Your task to perform on an android device: Open the Big Basket app and search for products on sale with special offers and discounts.
Image 0: 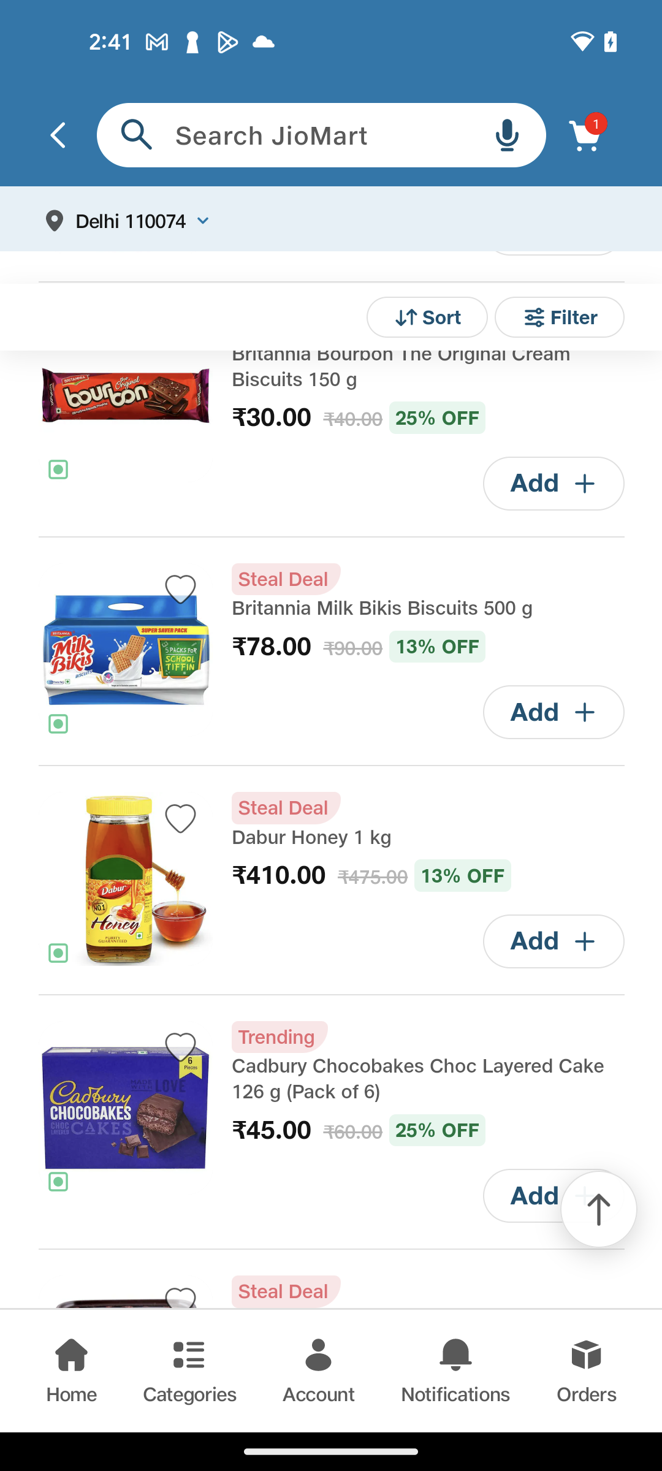
Open the big basket app
Step 0: open app "bigbasket"
Image 1: 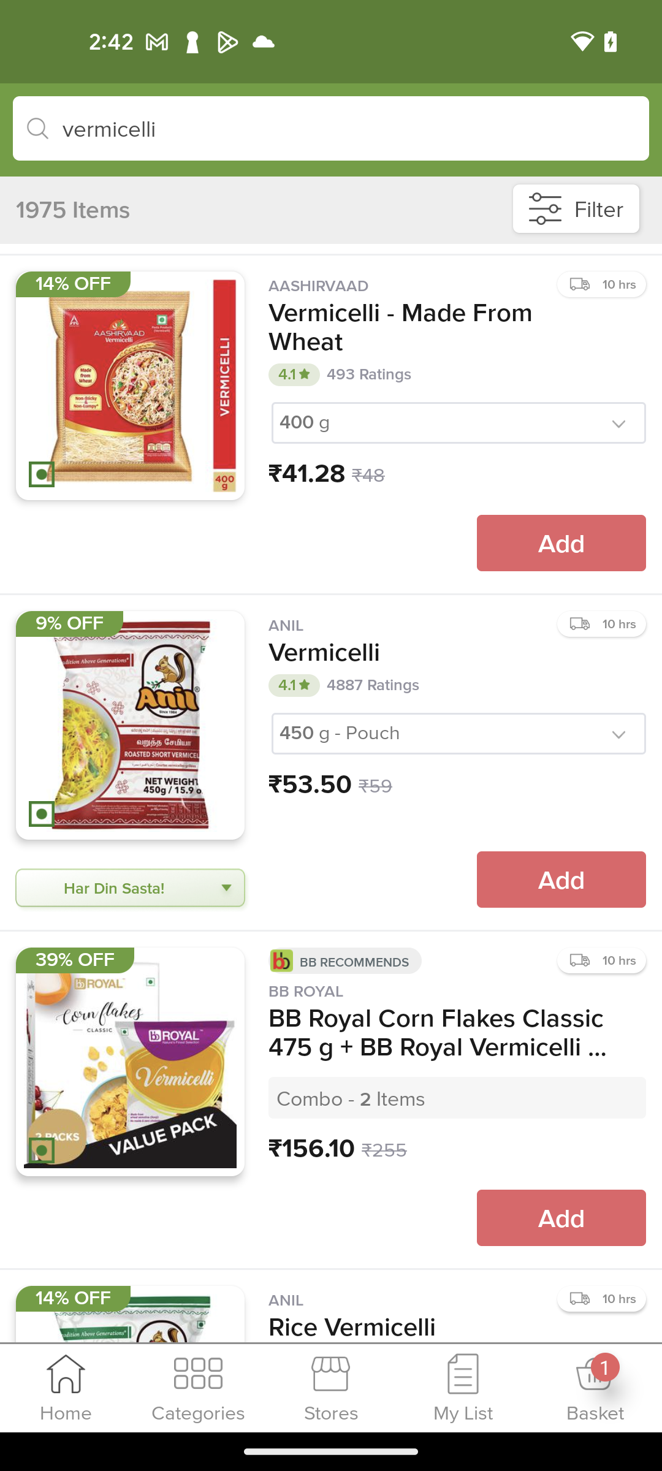
Click on the home option at the bottom left corner of the screen
Step 1: click (66, 1374)
Image 2: 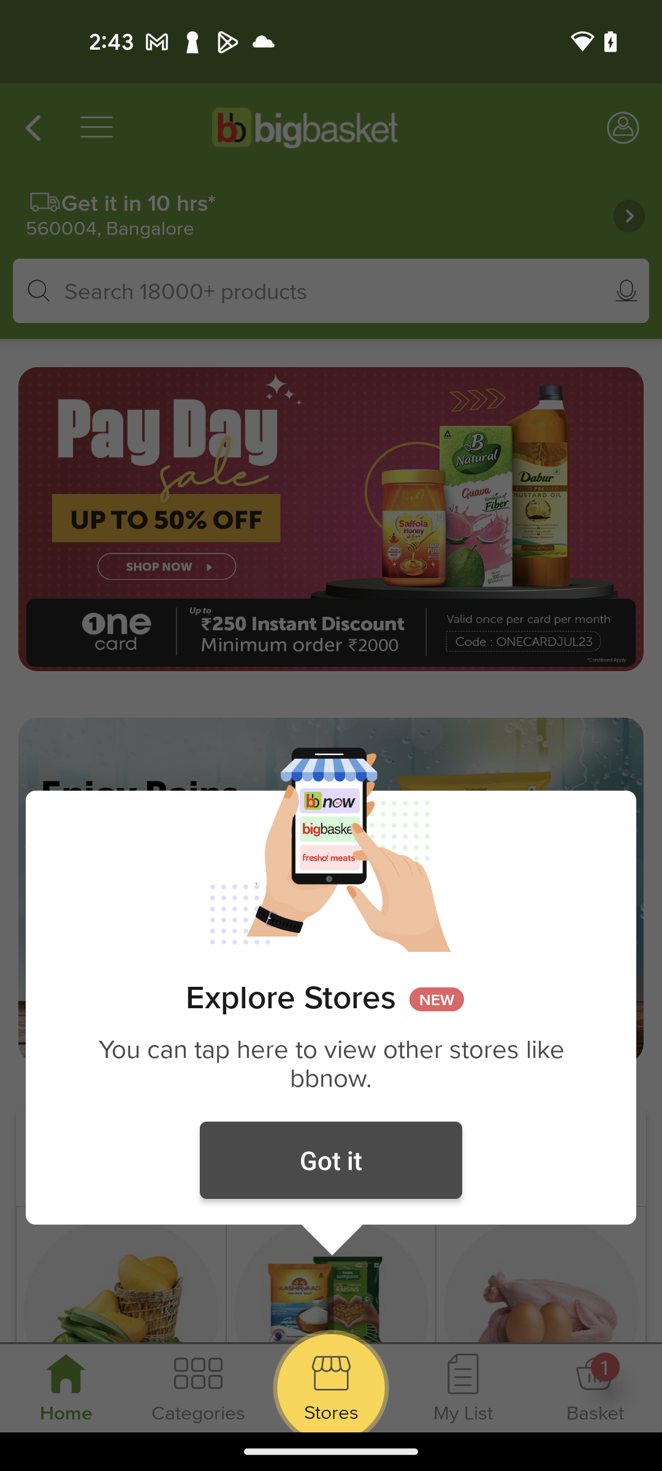
Click on the home option at the bottom left corner of the screen
Step 2: wait
Image 3: 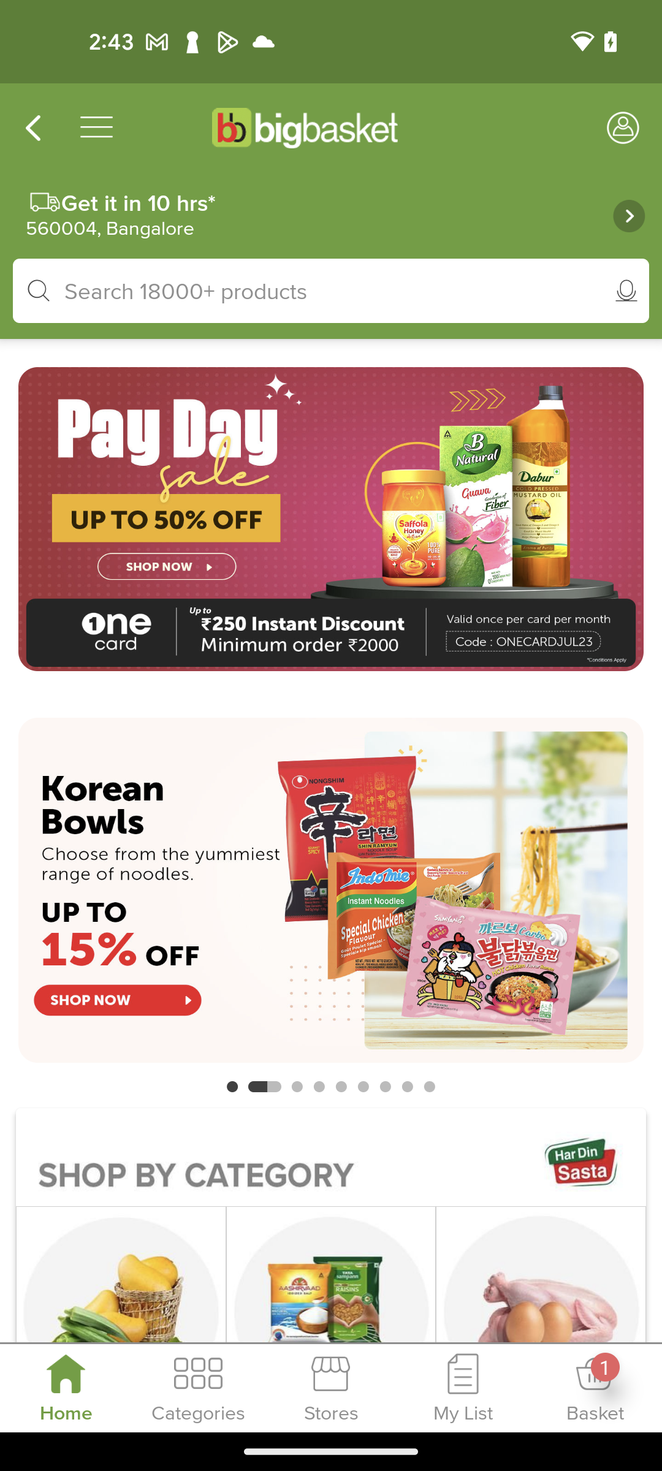
Click on the menu icon to view the offer
Step 3: click (96, 127)
Image 4: 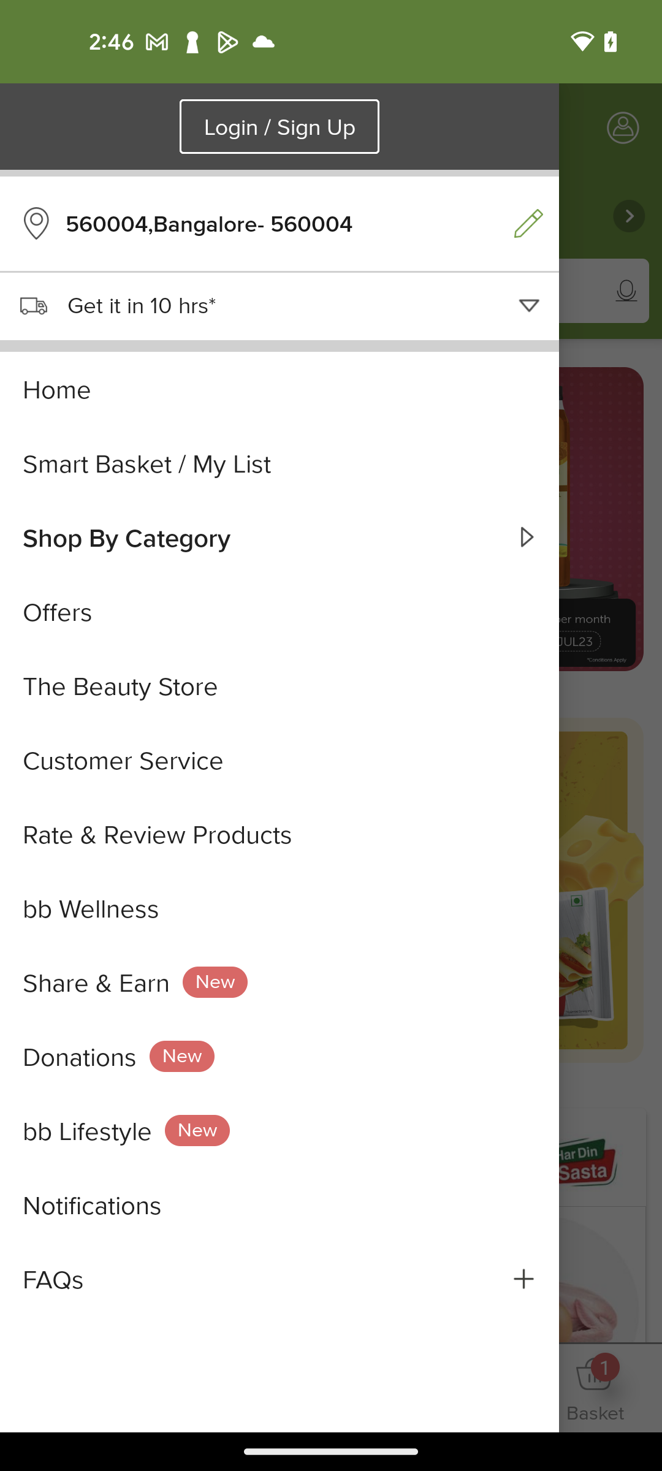
Click on the offers option
Step 4: click (46, 611)
Image 5: 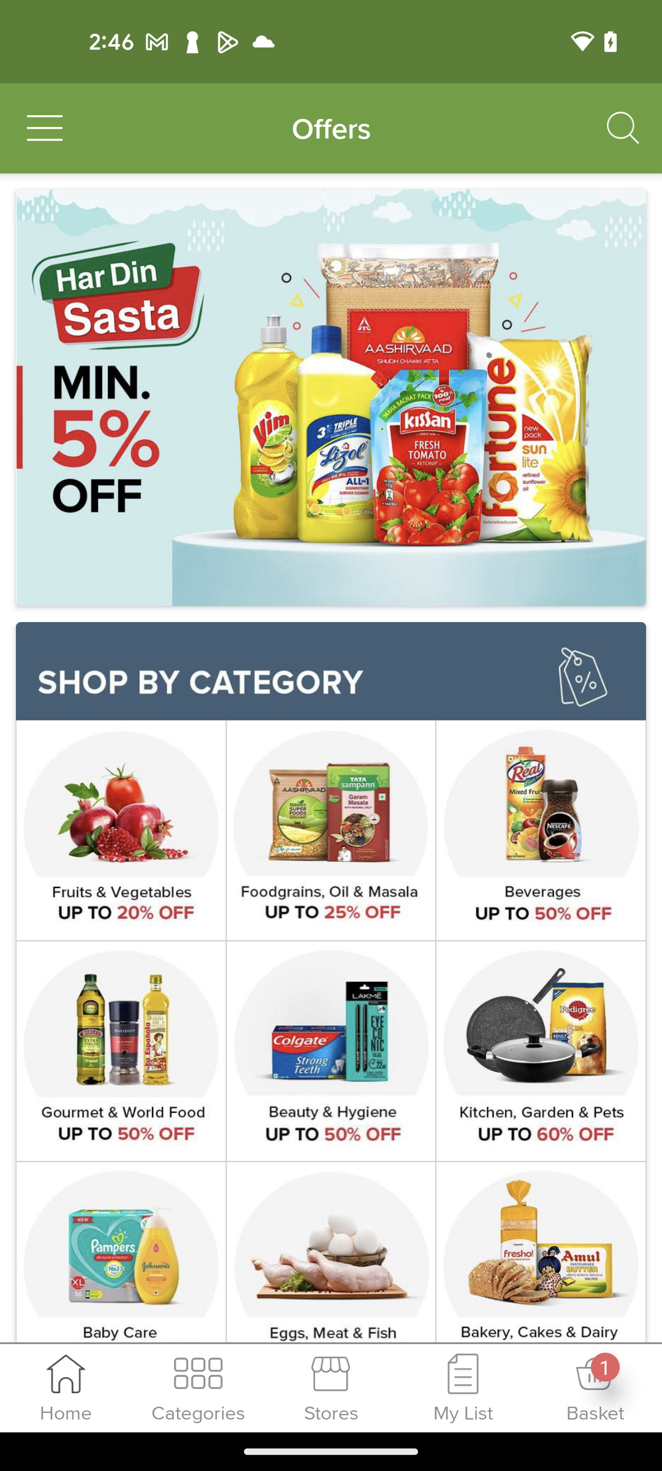
Swipe up to view more products
Step 5: scroll down
Image 6: 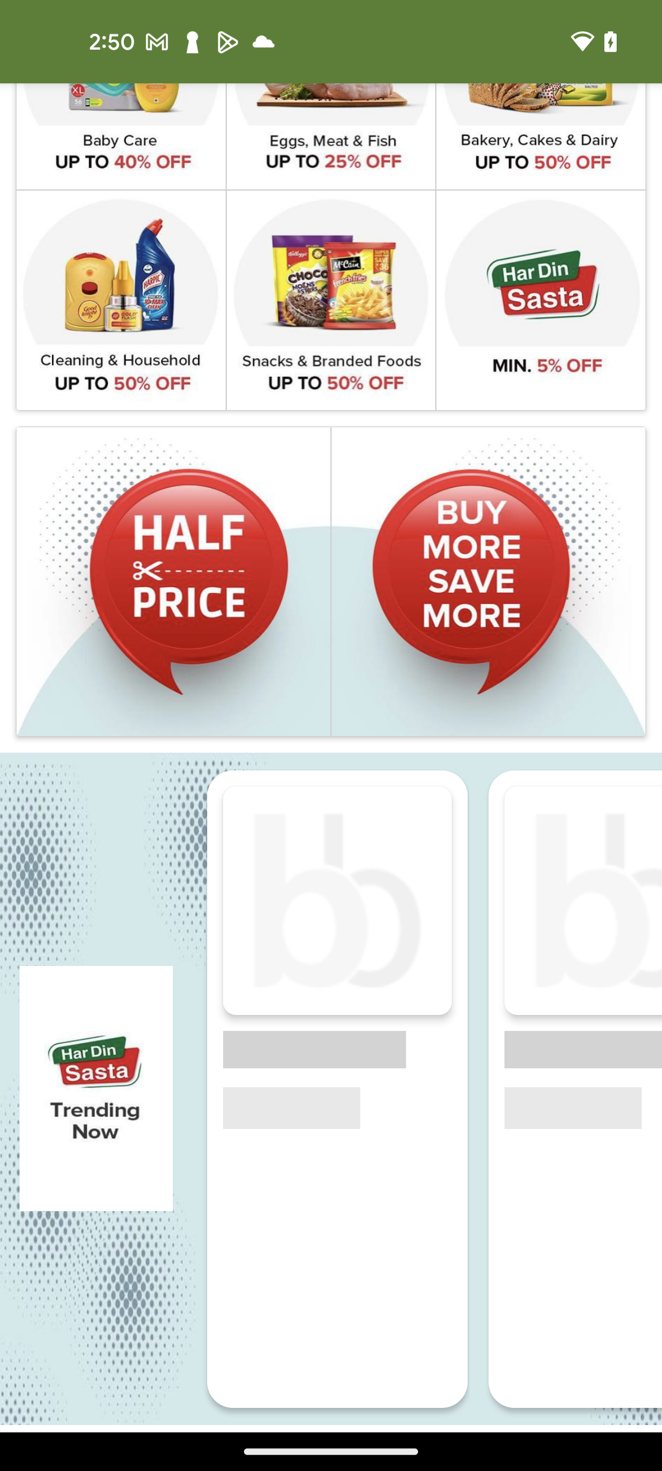
Swipe up to view more products
Step 6: wait